Your task to perform on an android device: To buy hiking equipment locally, I will search for stores in Knoxville on the REI coop app.
Image 0: 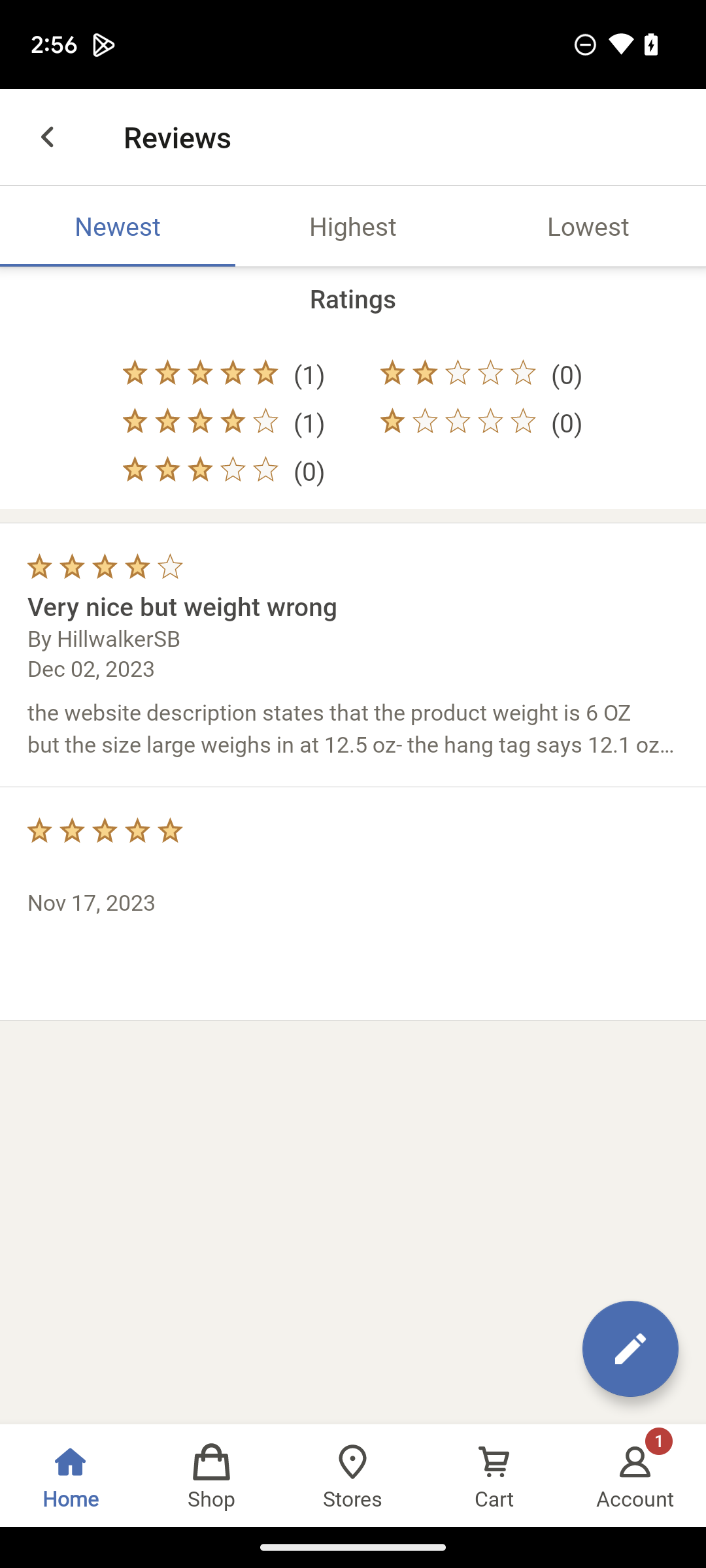
Click on stores
Step 0: click (353, 1475)
Image 1: 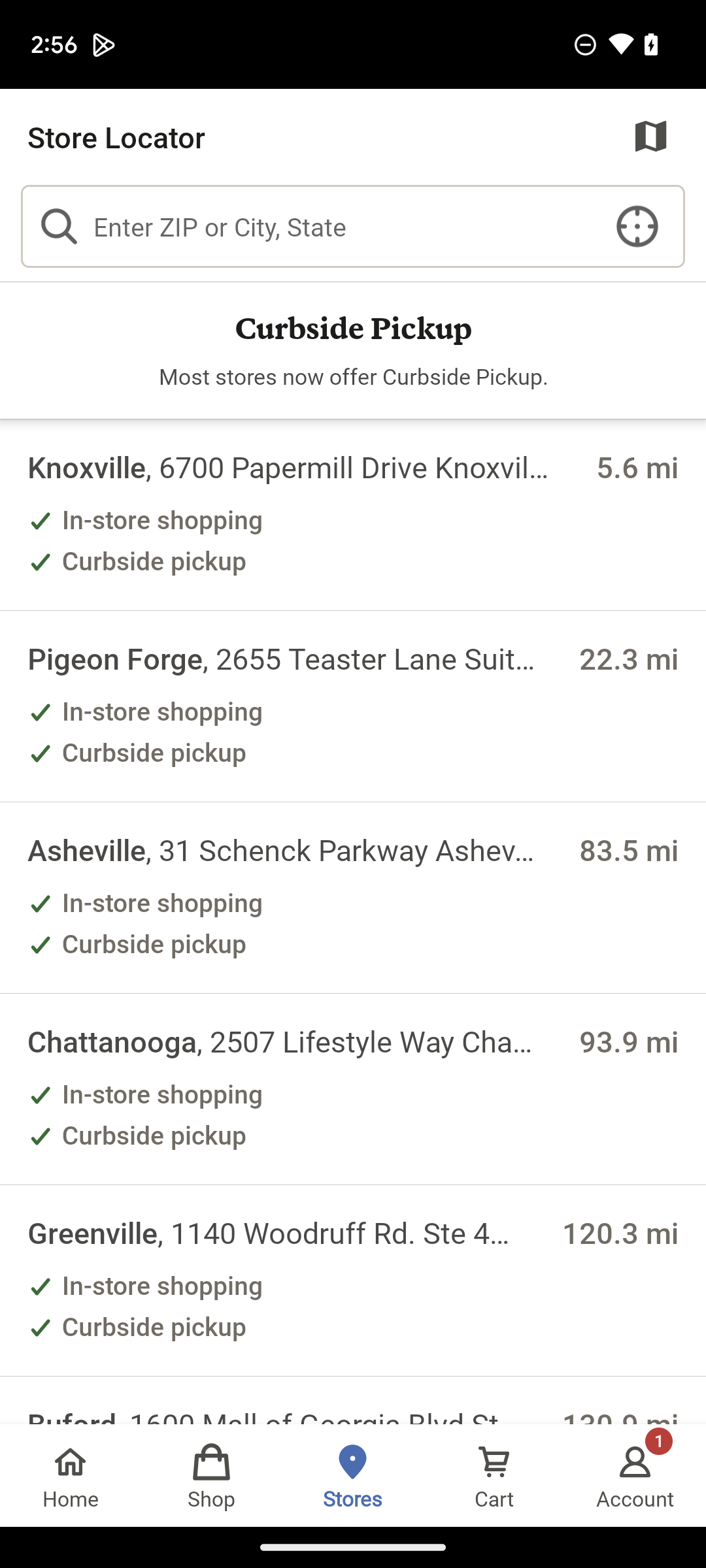
Click on the search box
Step 1: click (350, 226)
Image 2: 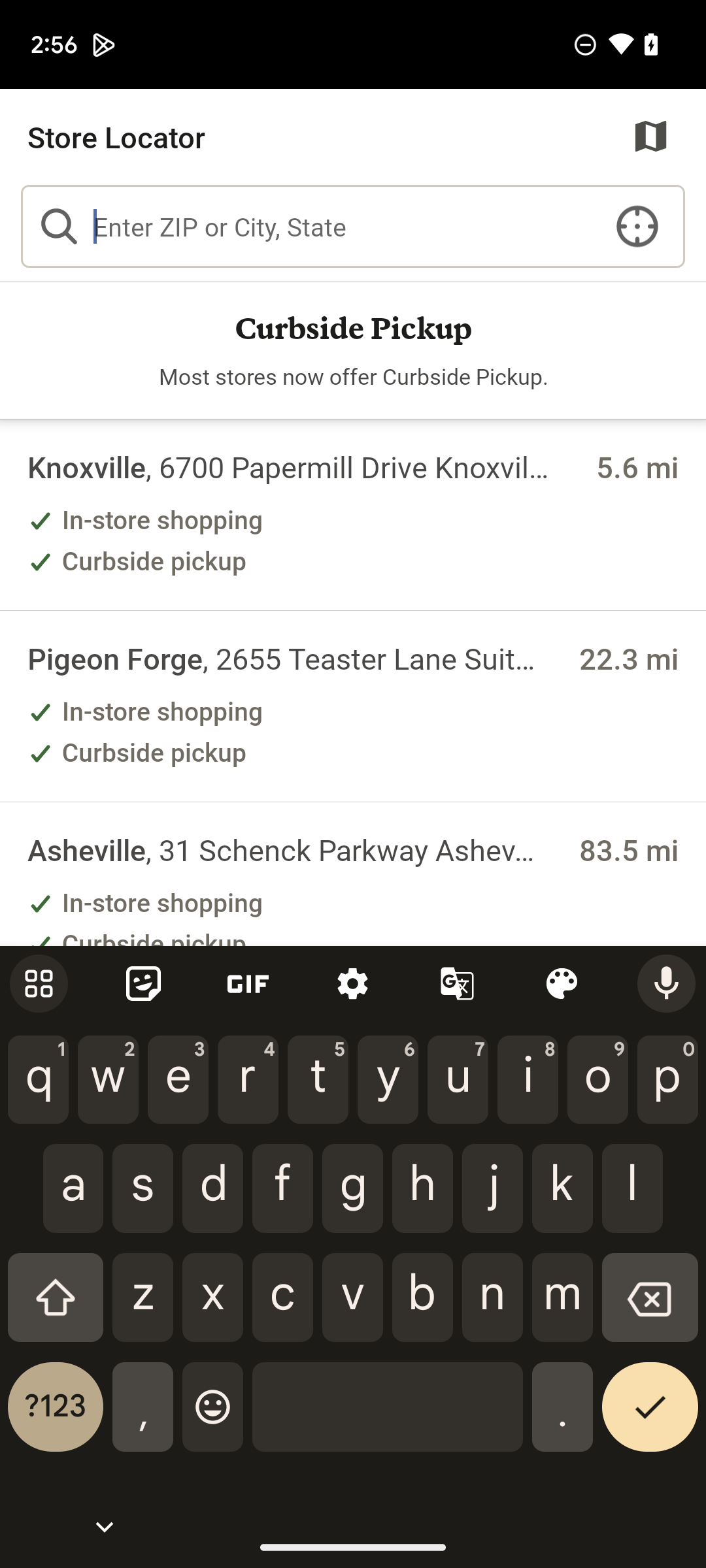
Type Knoxville
Step 2: type "Knoxville"
Image 3: 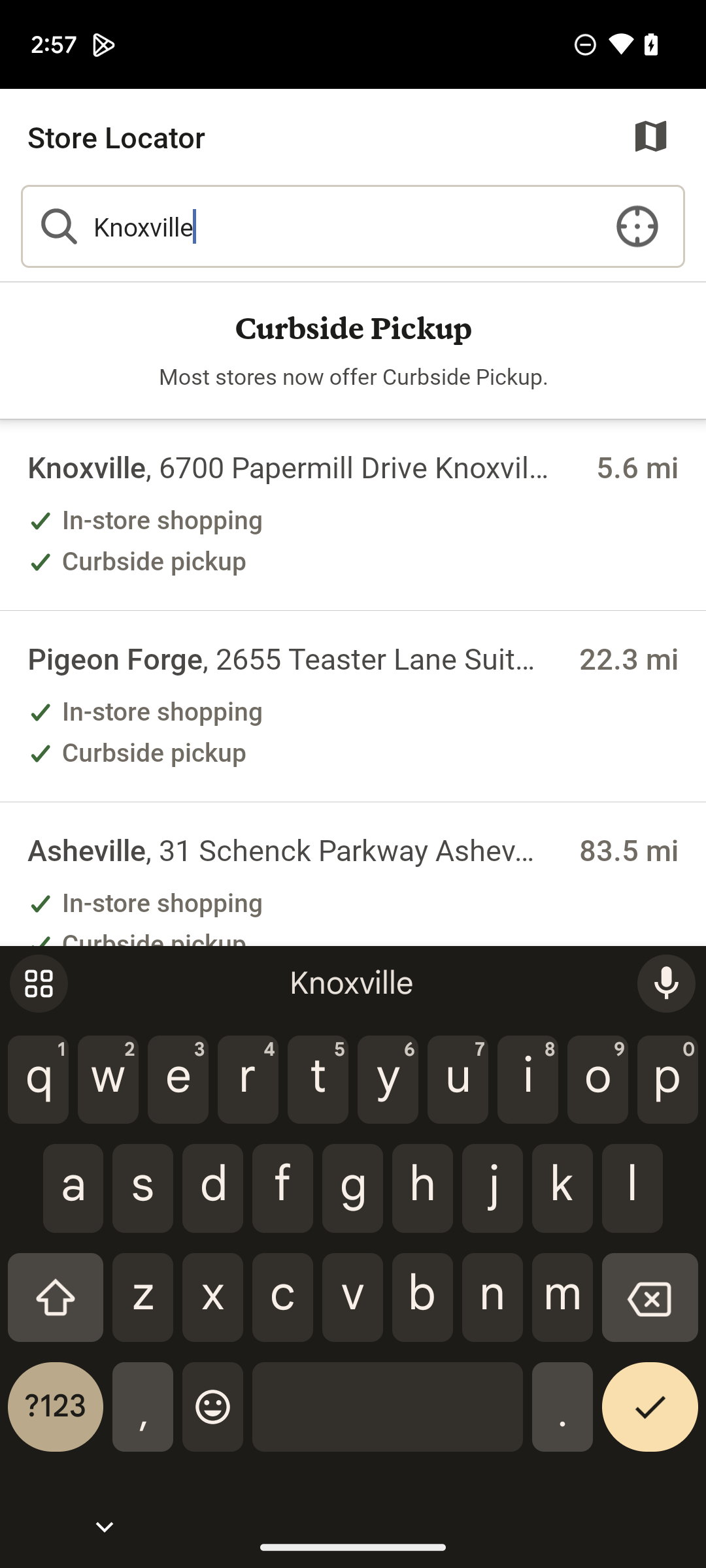
Click on the correct icon
Step 3: click (620, 1414)